Your task to perform on an android device: view the mujees door lock for home main door lock
Image 0: 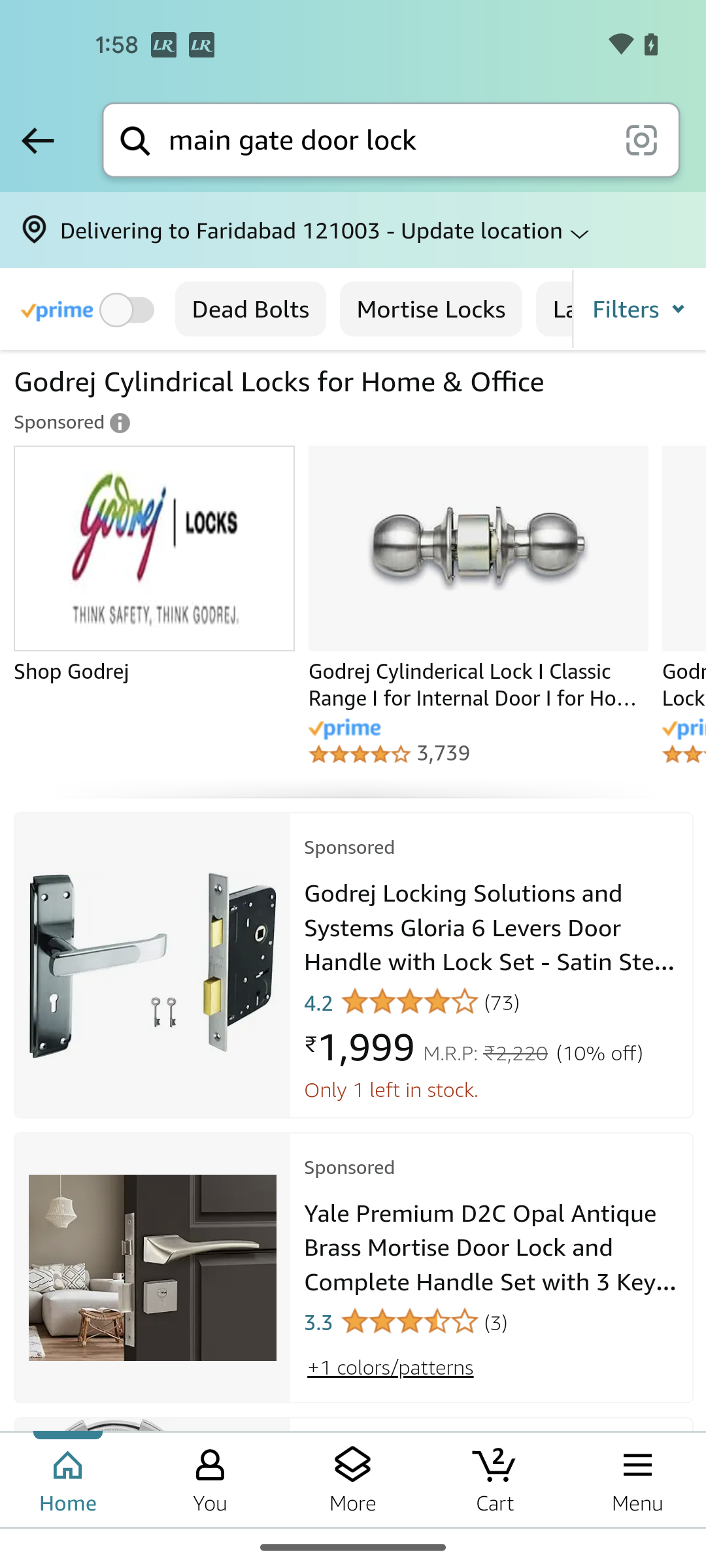
Swipe up to view the mujees door lock for home main door lock
Step 0: scroll down
Image 1: 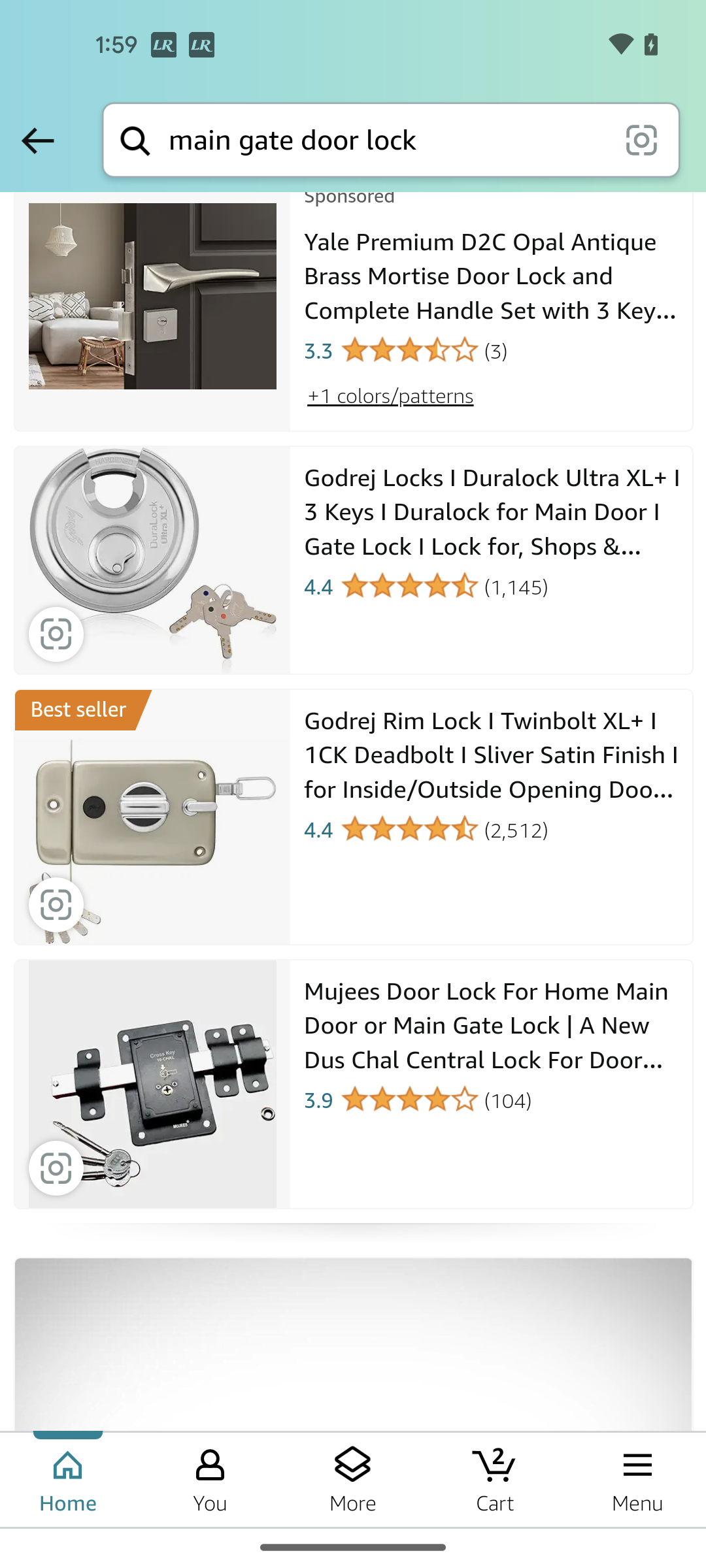
Tap on the mujees door lock for home main door lock
Step 1: click (492, 1025)